Your task to perform on an android device: I want to view the "The War of the Worlds" book because I am so eager to read the story.
Image 0: 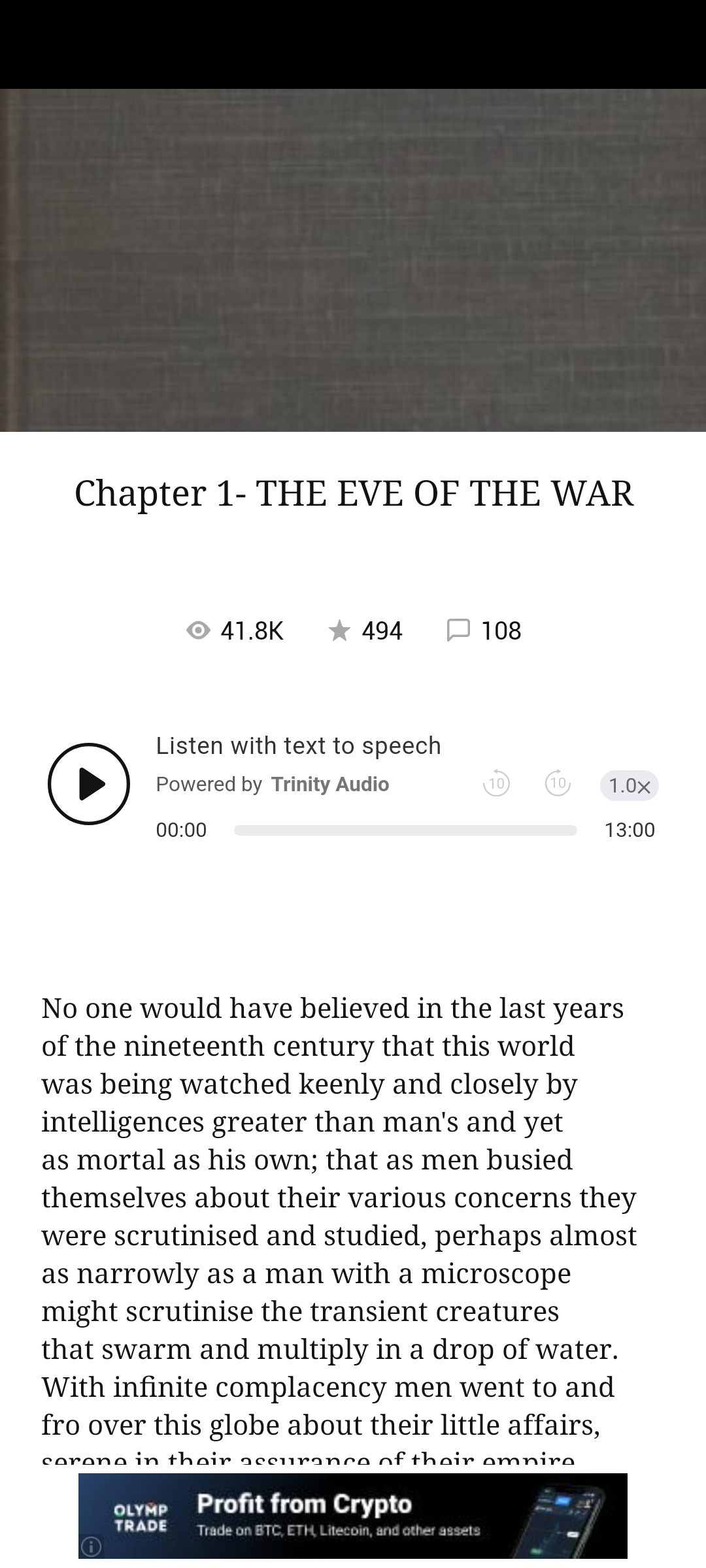
Swipe up to view more
Step 0: scroll down
Image 1: 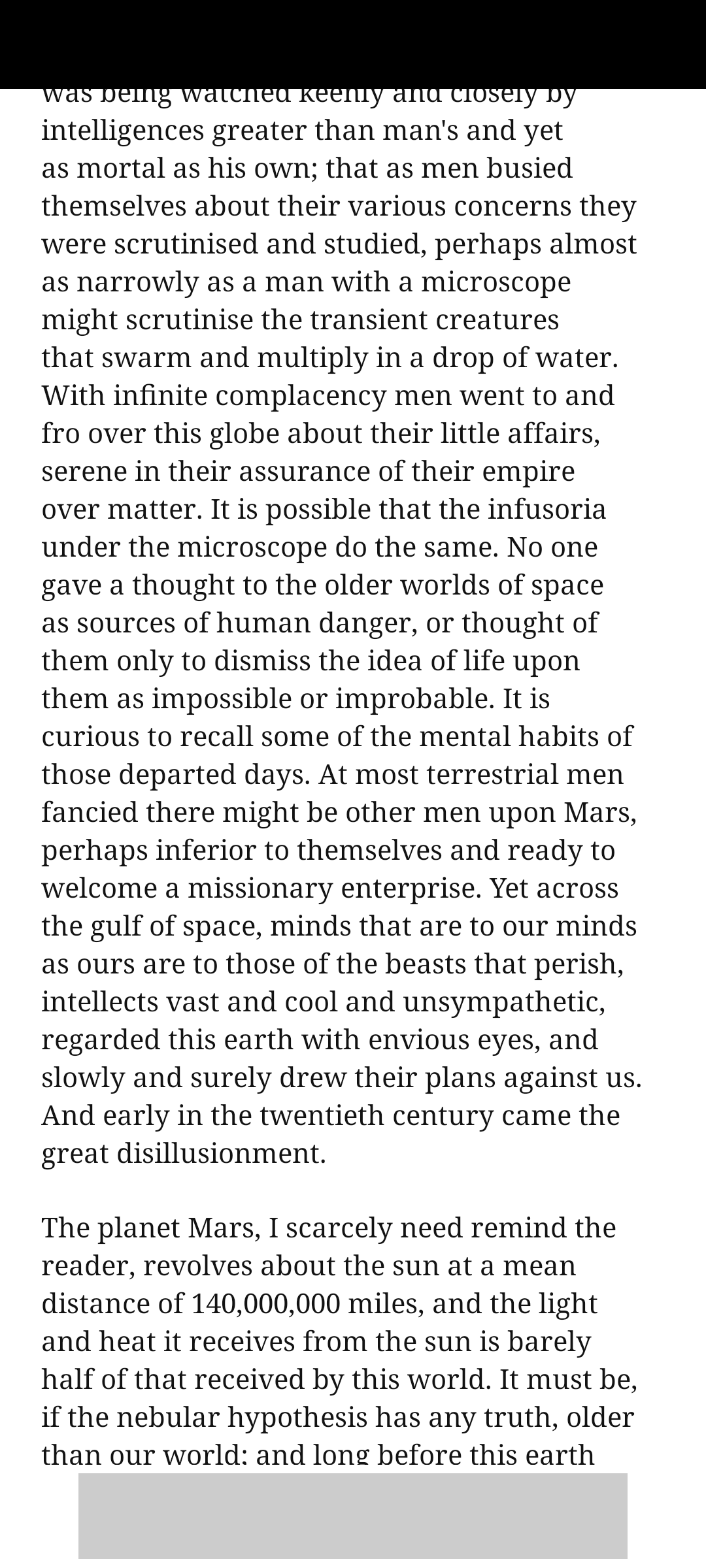
Swipe up to view more
Step 1: scroll down
Image 2: 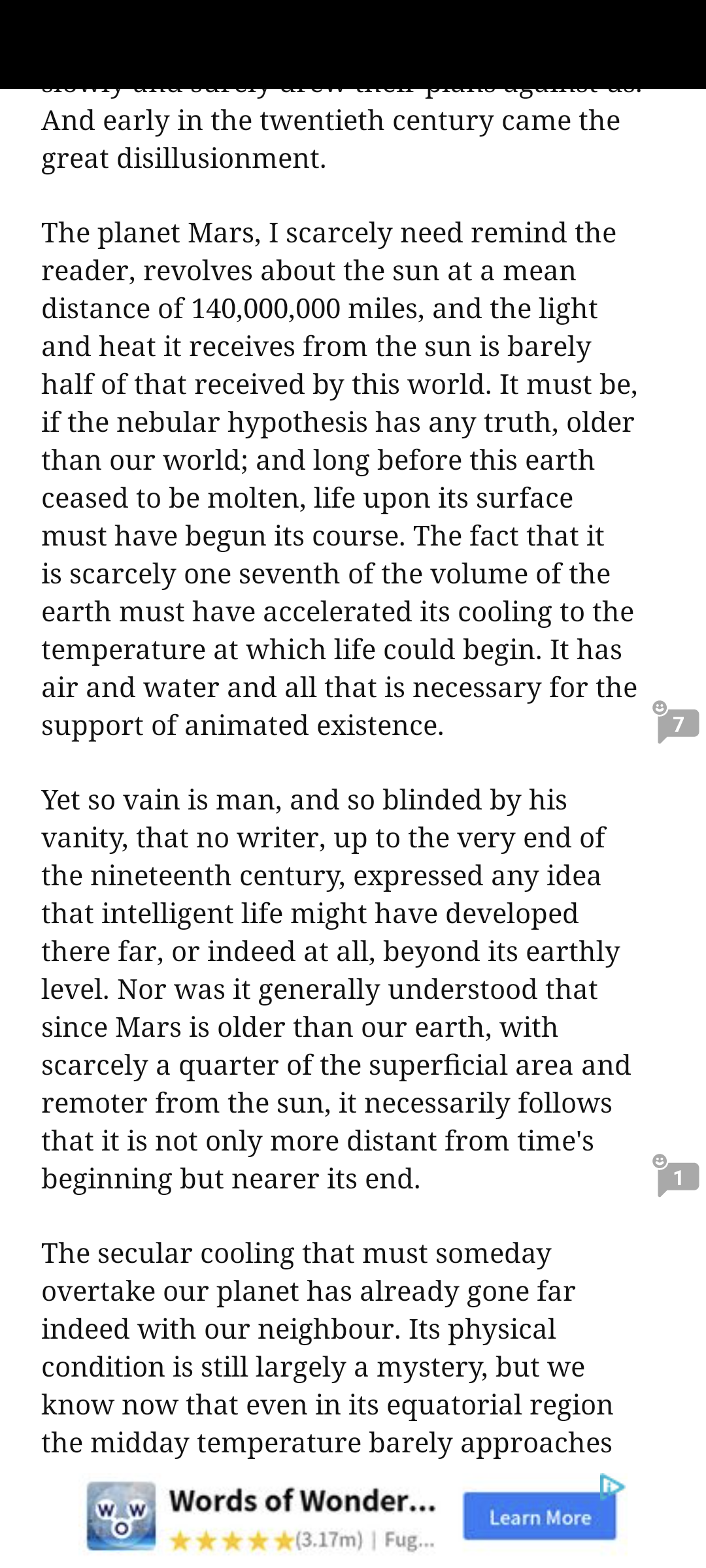
Swipe up to view more
Step 2: scroll down